Your task to perform on an android device: The Ready Brek Porridge Oats is a healthy option. Check out the Deliveroo app for more information.
Image 0: 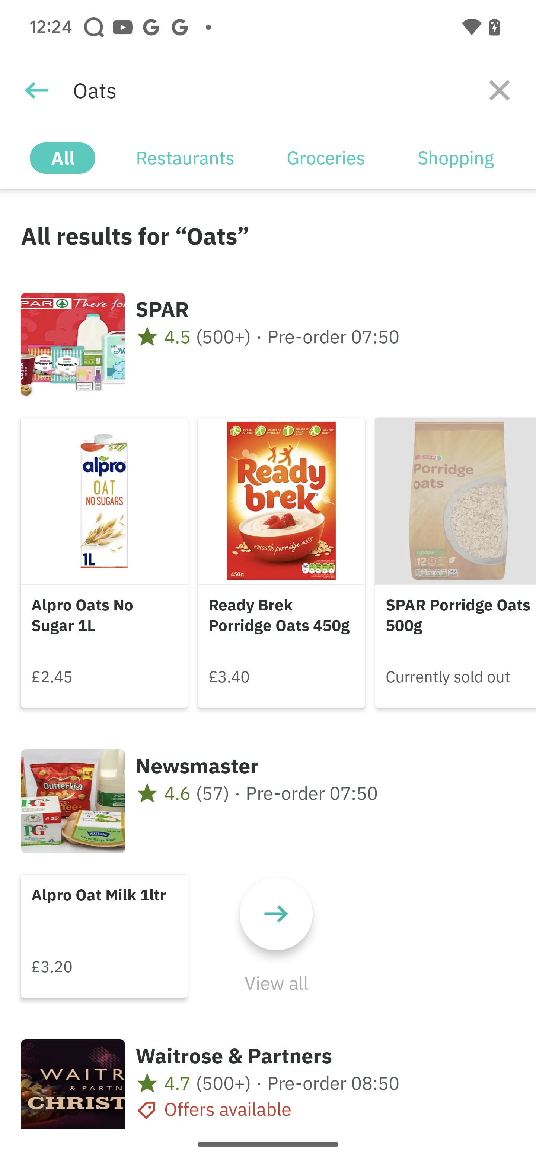
Click on the The Ready Brek Porridge Oats to view details
Step 0: click (256, 525)
Image 1: 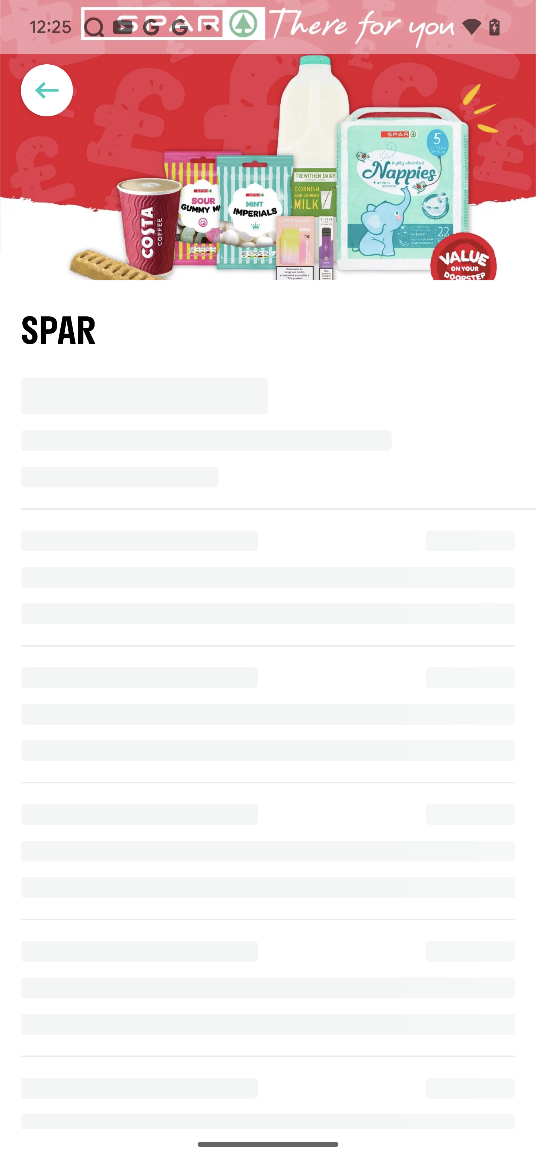
Click on the The Ready Brek Porridge Oats to view details
Step 1: wait